Your task to perform on an android device: I need to replace the broken window glass, therefore I want to use the Etsy app to search for Stained glass in the Art & Collectibles category.
Image 0: 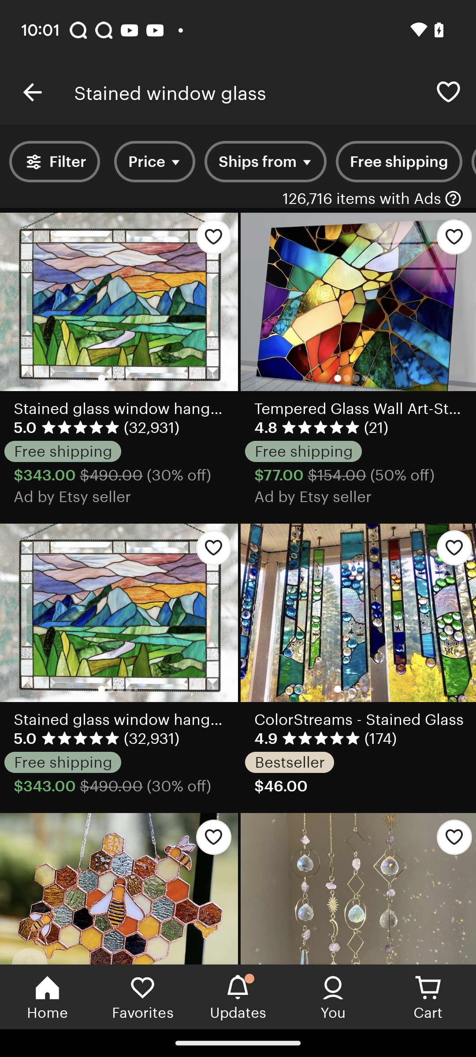
Click on the filter icon at the top left of the screen
Step 0: click (67, 161)
Image 1: 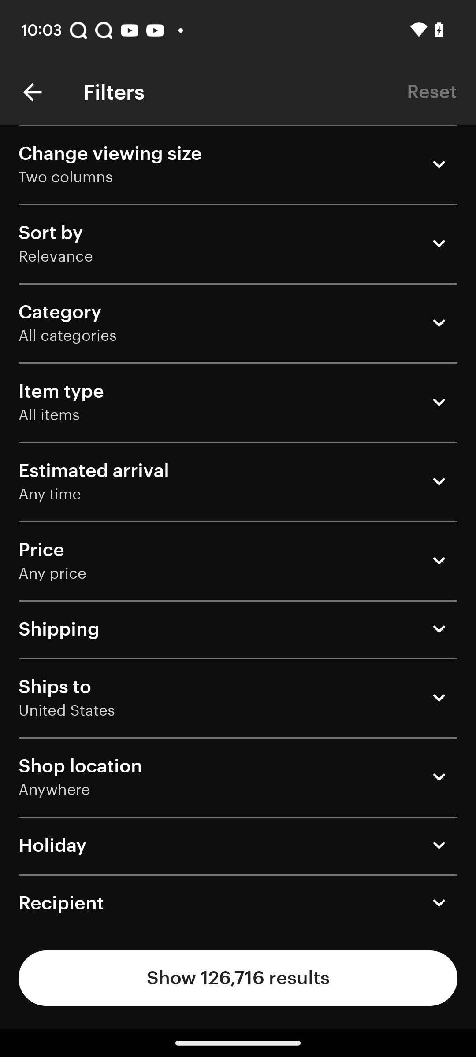
click on the categories drop down icon
Step 1: click (238, 323)
Image 2: 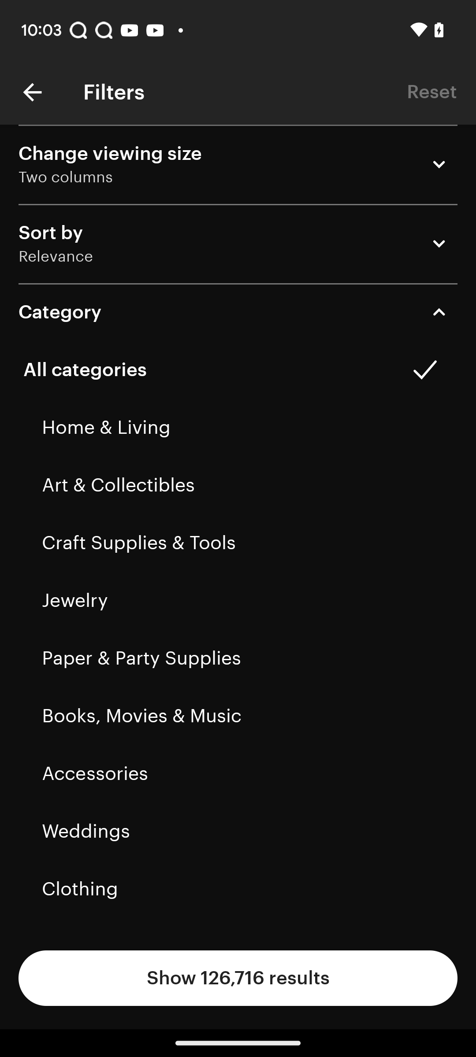
Select Art & Collectibles
Step 2: click (231, 485)
Image 3: 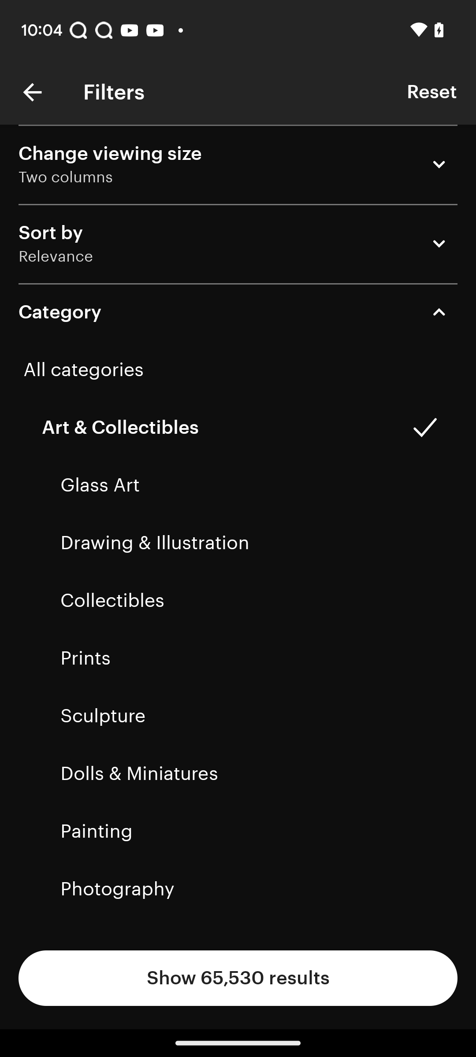
Click on Show 65,530 results
Step 3: click (238, 978)
Image 4: 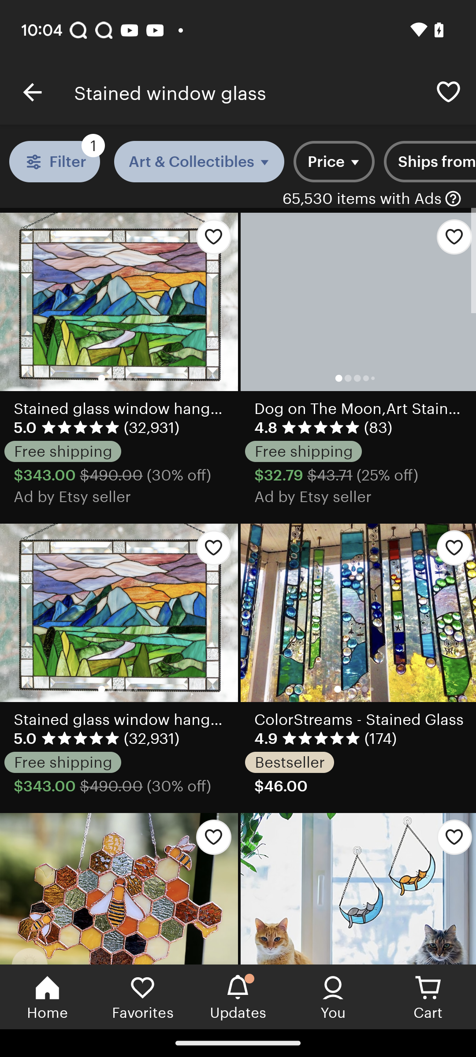
Click on Show 65,530 results
Step 4: wait